Your task to perform on an android device: Search for the sofa for my living room in the Flipkart app.
Image 1: 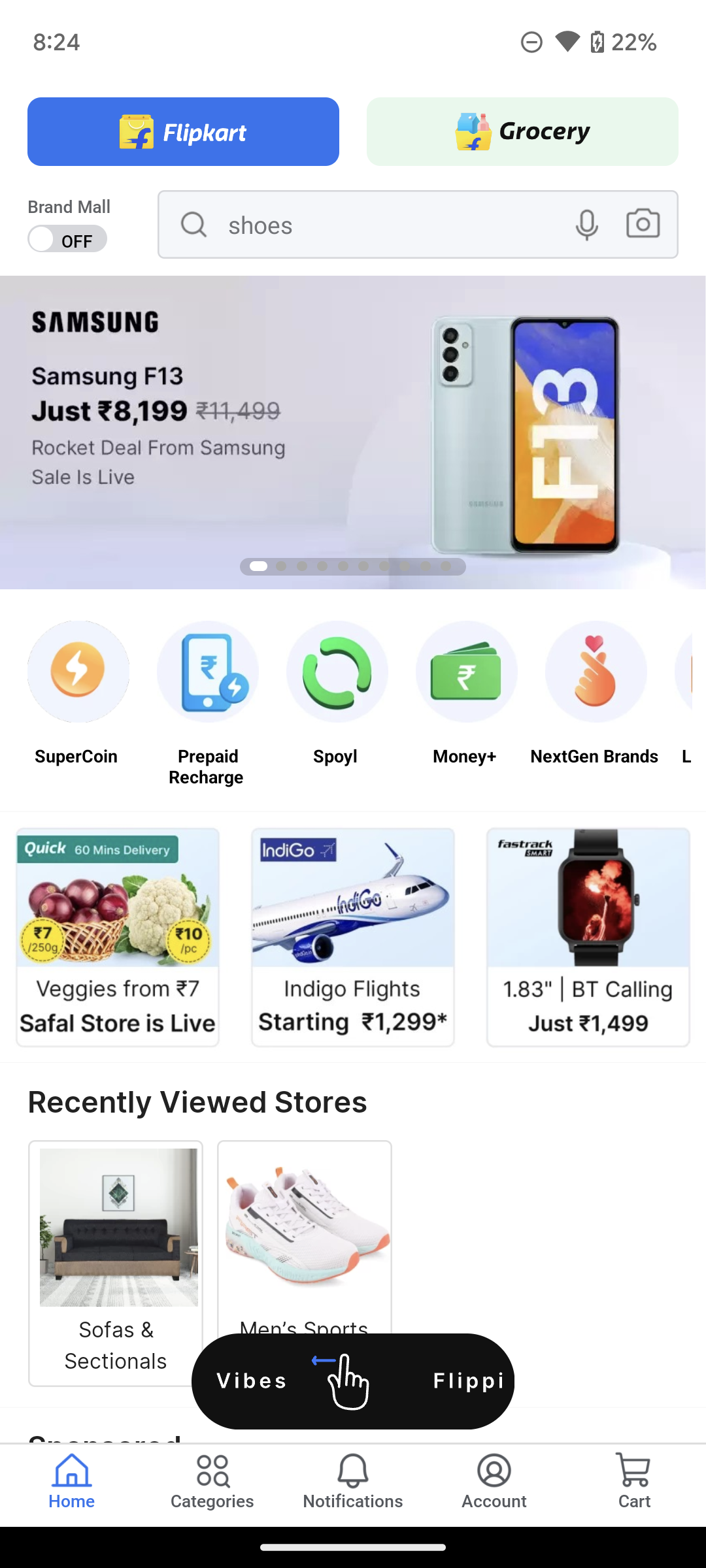
Click on the search bar on the top of the screen.
Step 1: click (397, 224)
Image 2: 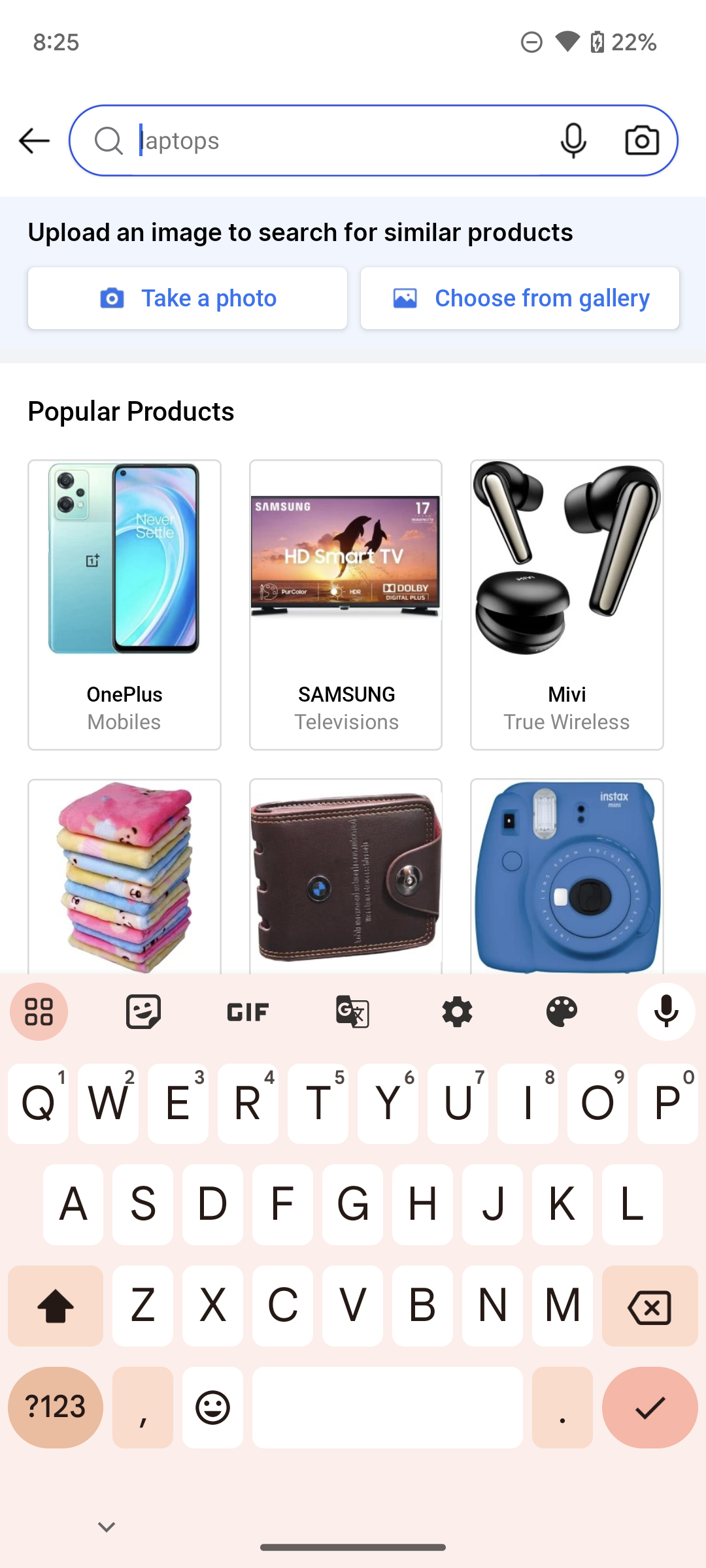
Type the sofa in the search bar.
Step 2: type "Sofa"
Image 3: 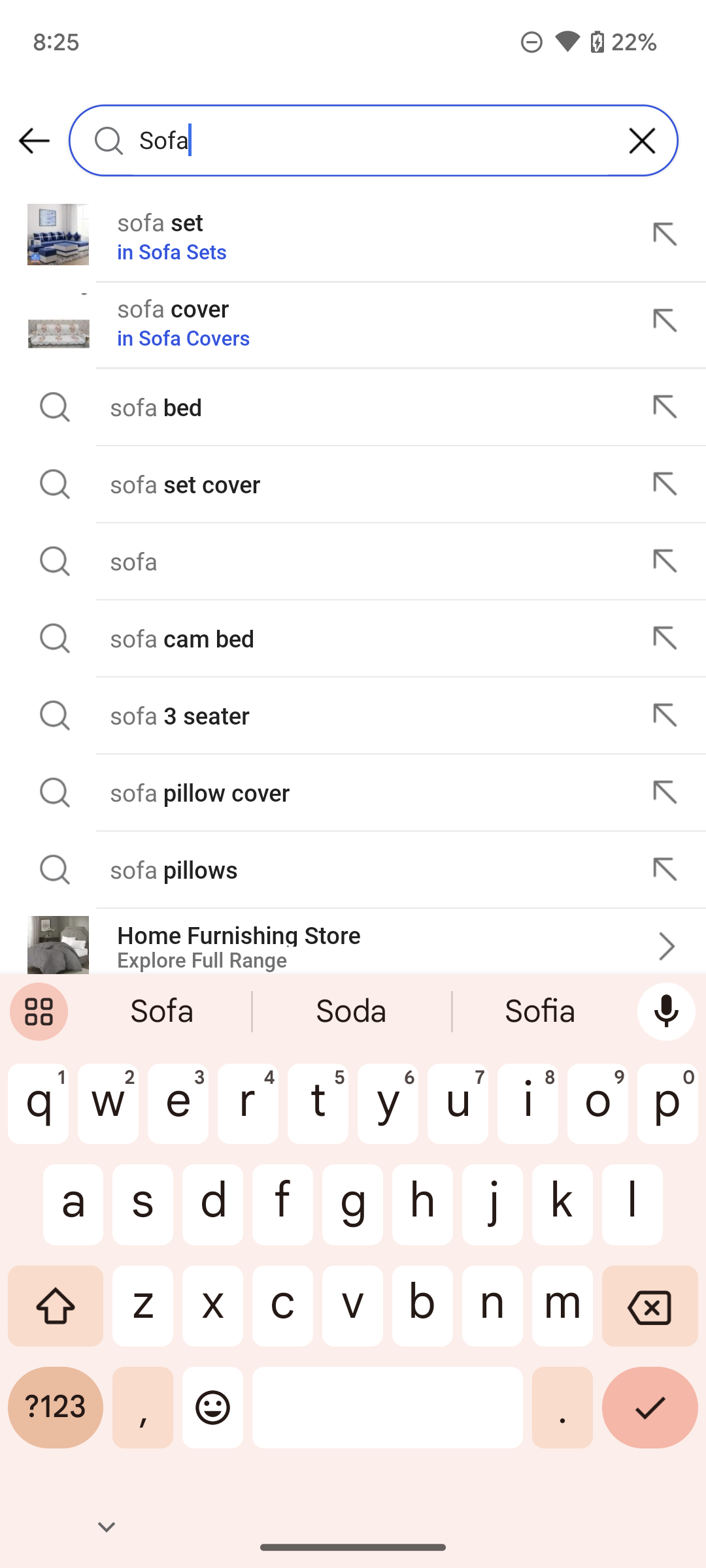
Click on the sofa set on the screen.
Step 3: click (328, 235)